Your task to perform on an android device: find out the phone build number
Image 1: 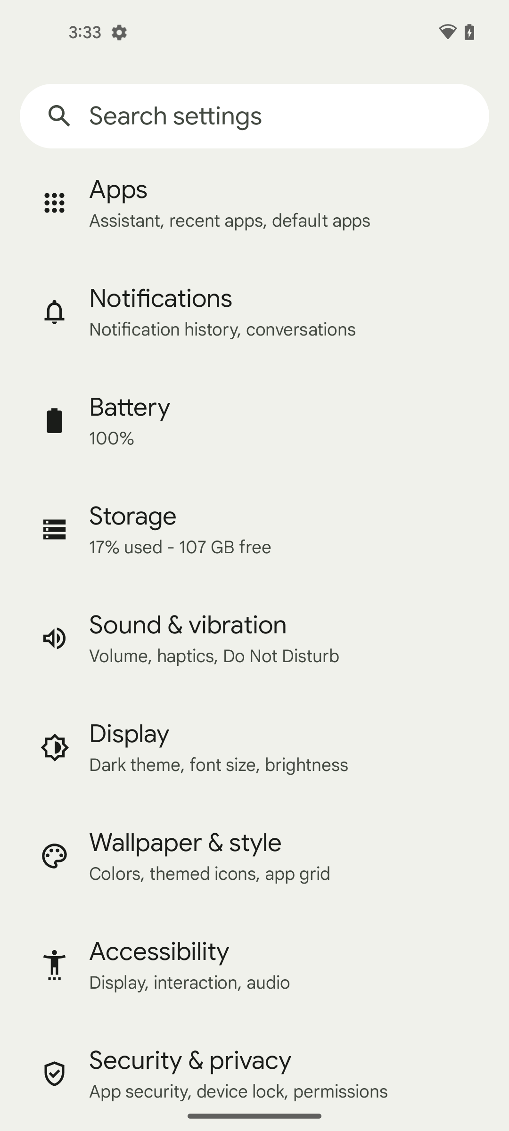
swipe up
Step 1: scroll down
Image 2: 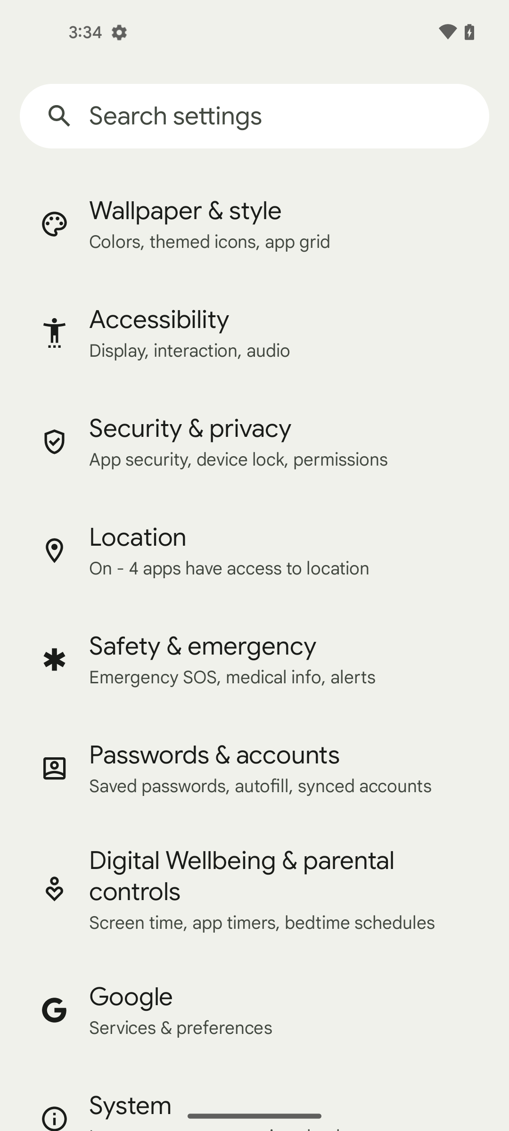
swipe up
Step 2: scroll down
Image 3: 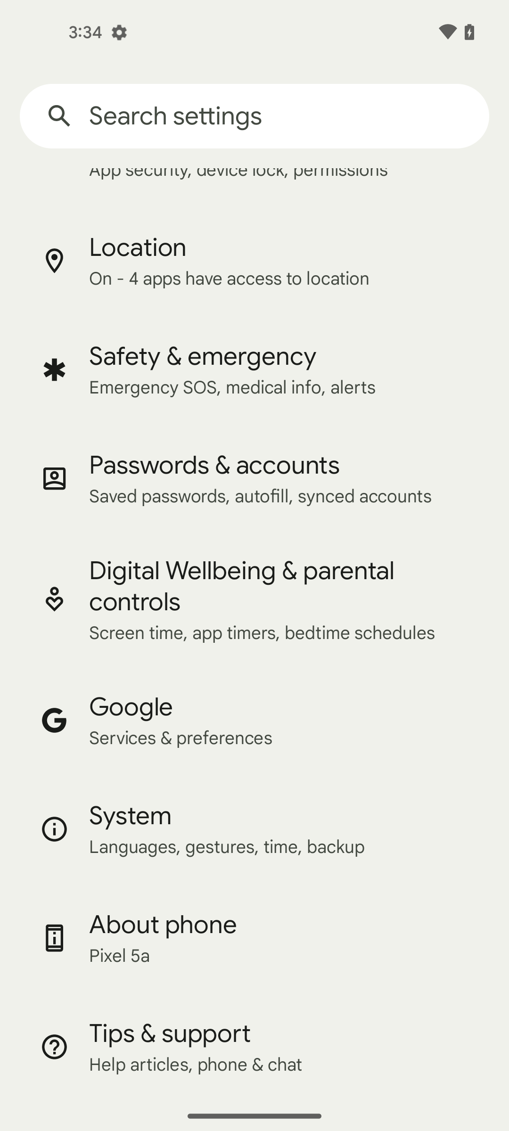
Click on About phone
Step 3: click (289, 937)
Image 4: 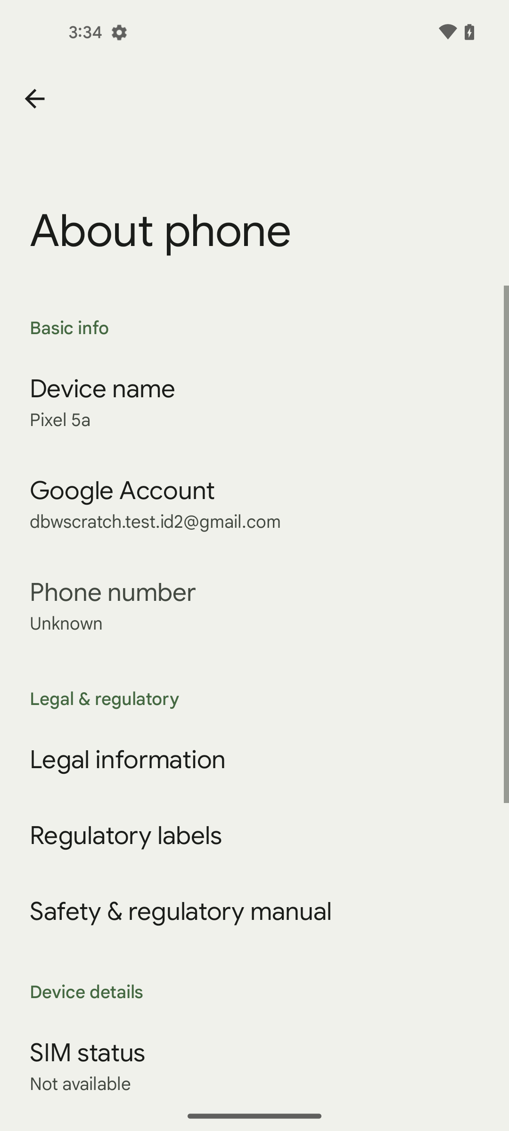
swipe up
Step 4: scroll down
Image 5: 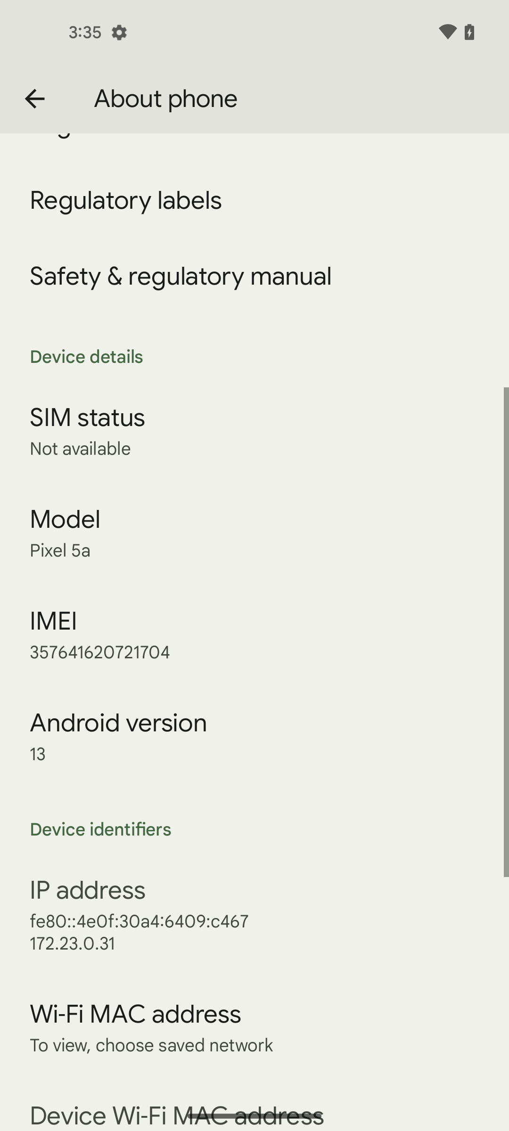
swipe up
Step 5: scroll down
Image 6: 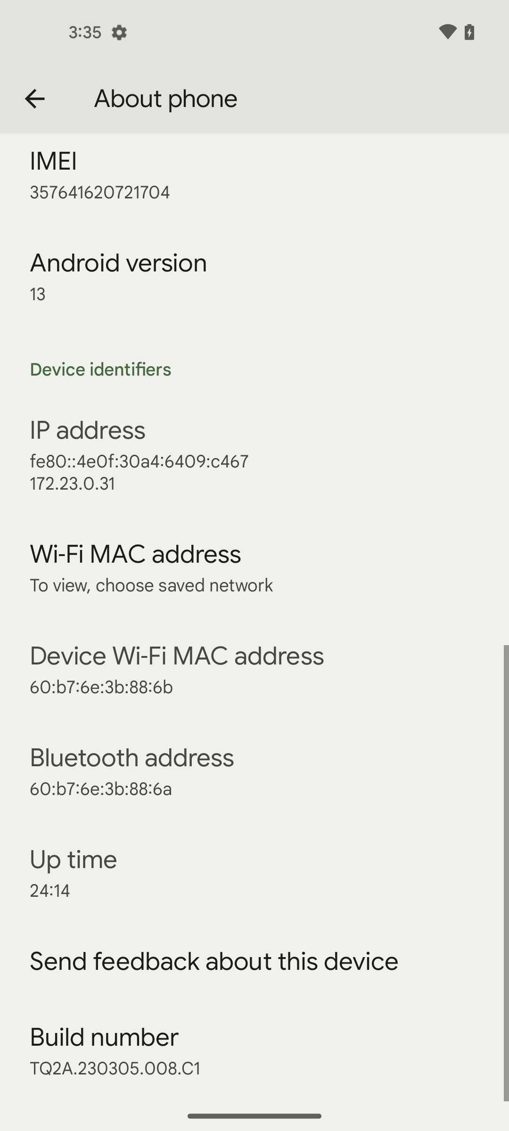
click on build number
Step 6: click (259, 1050)